Your task to perform on an android device: View the details such as price and description of the “Nike Wmns Air Max 270 shoes” for me on the eBay app.
Image 0: 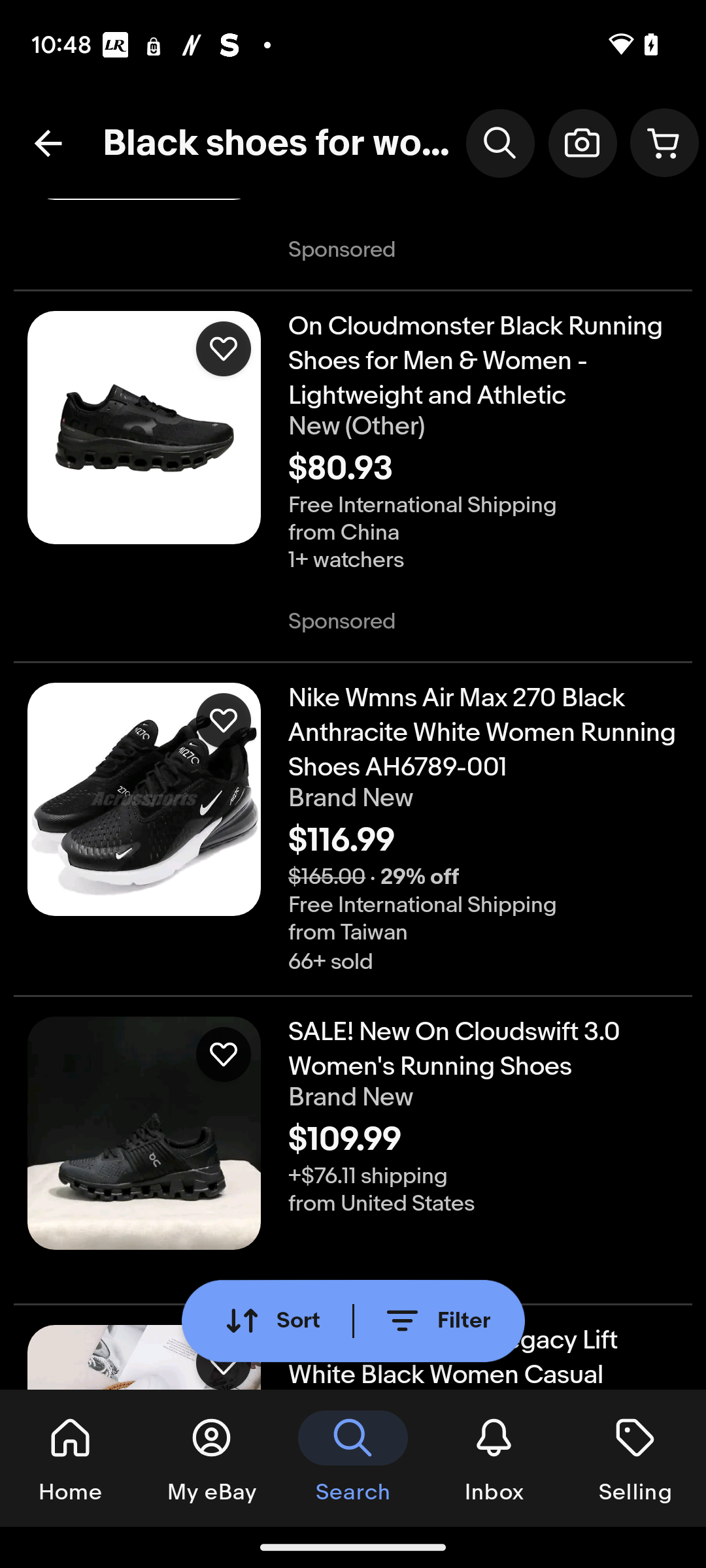
Click on the second image.
Step 0: click (143, 799)
Image 1: 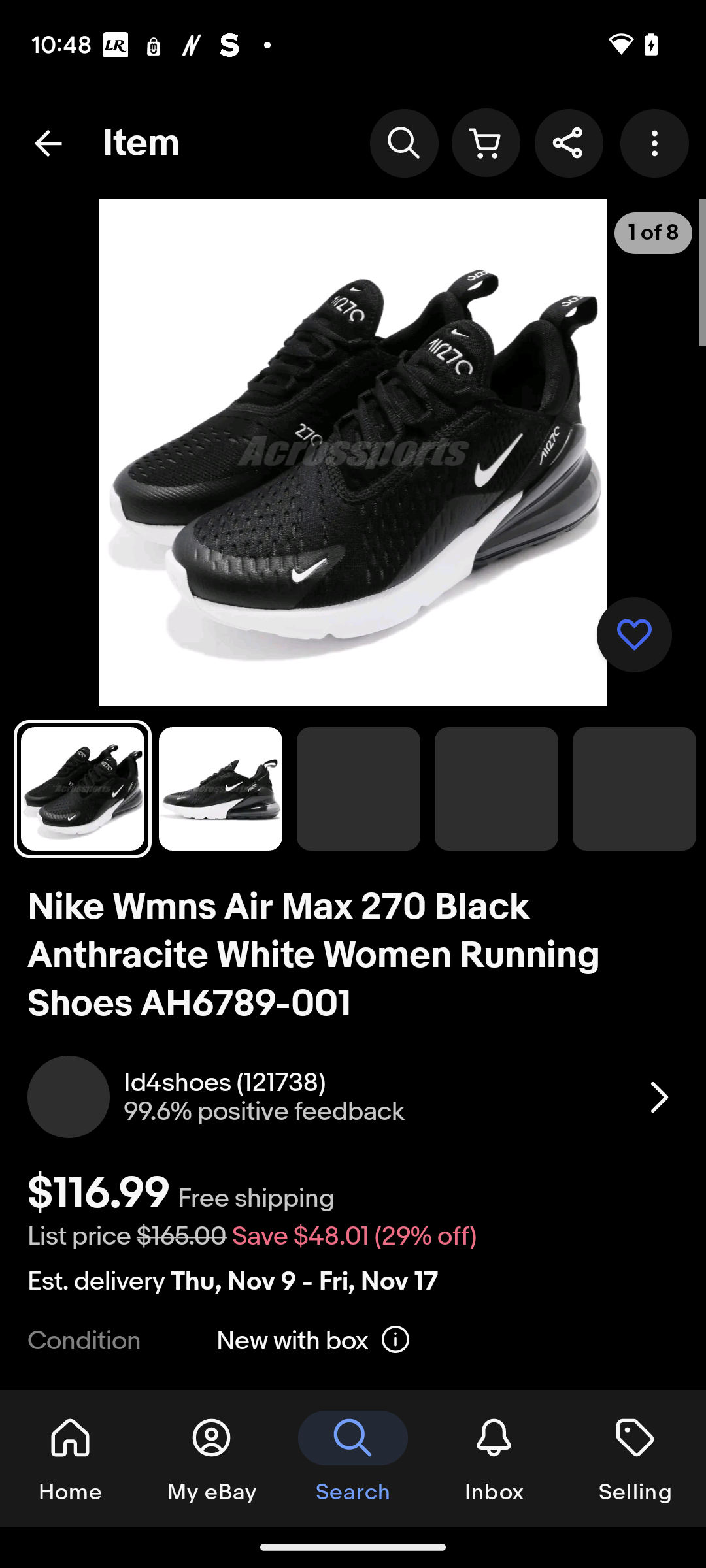
Scroll up
Step 1: scroll down
Image 2: 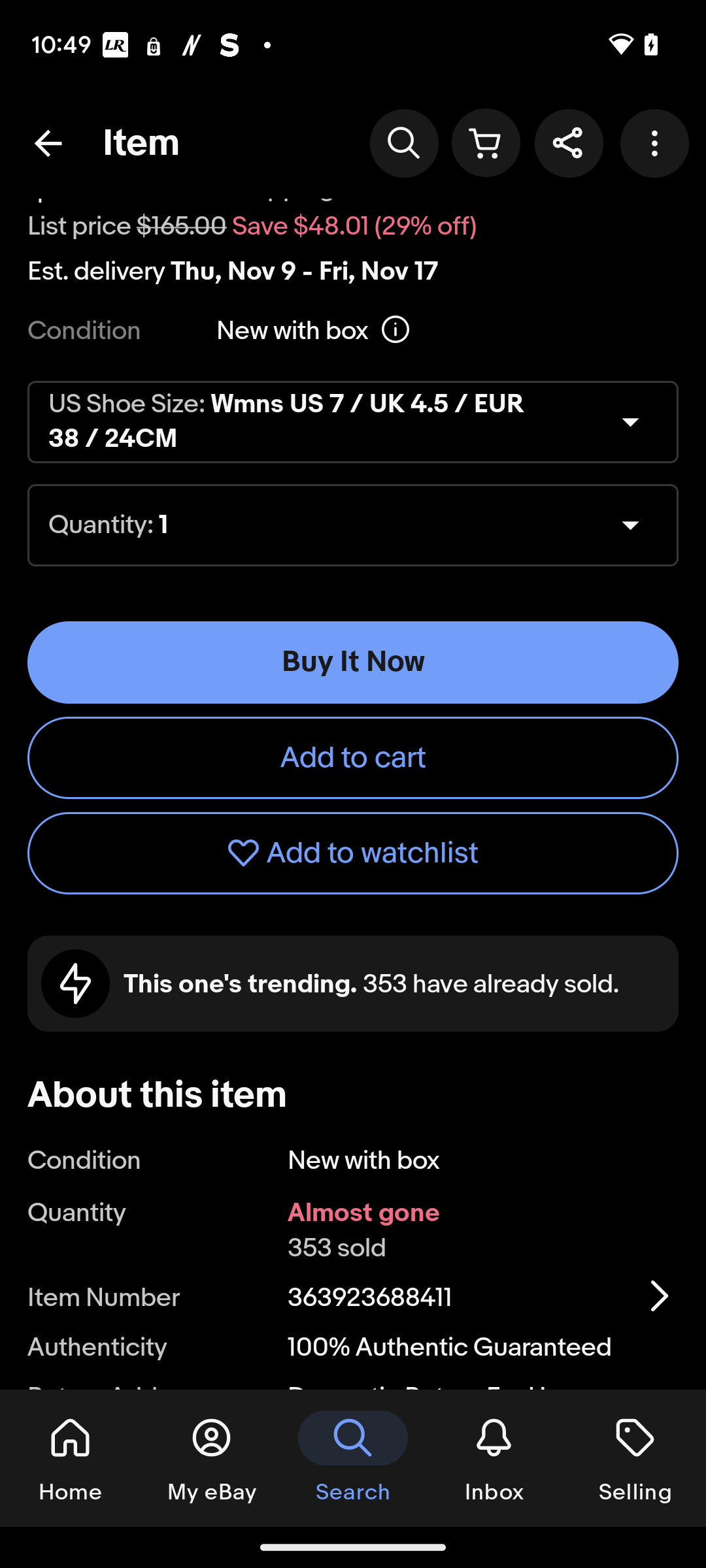
Scroll up
Step 2: scroll down
Image 3: 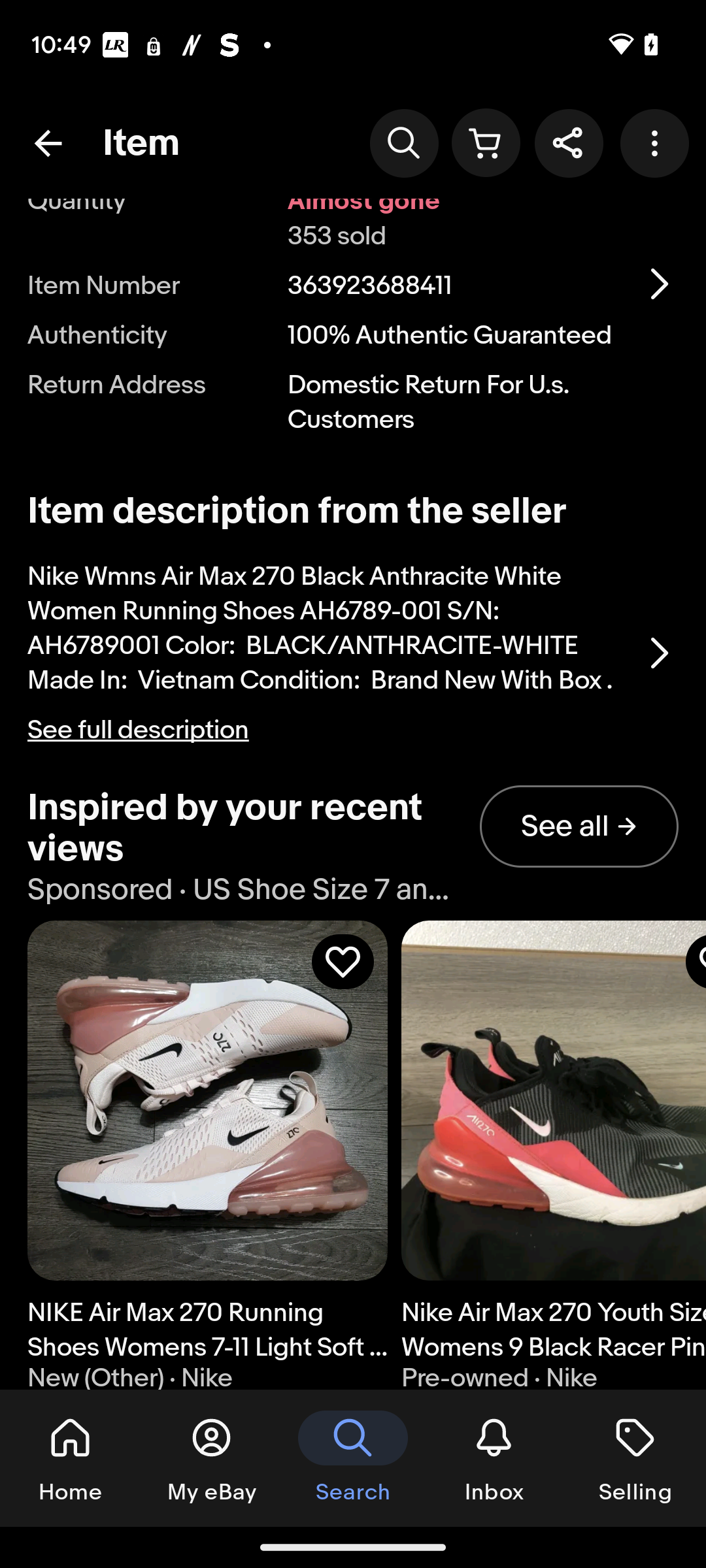
Click on the tab "See full description".
Step 3: click (332, 730)
Image 4: 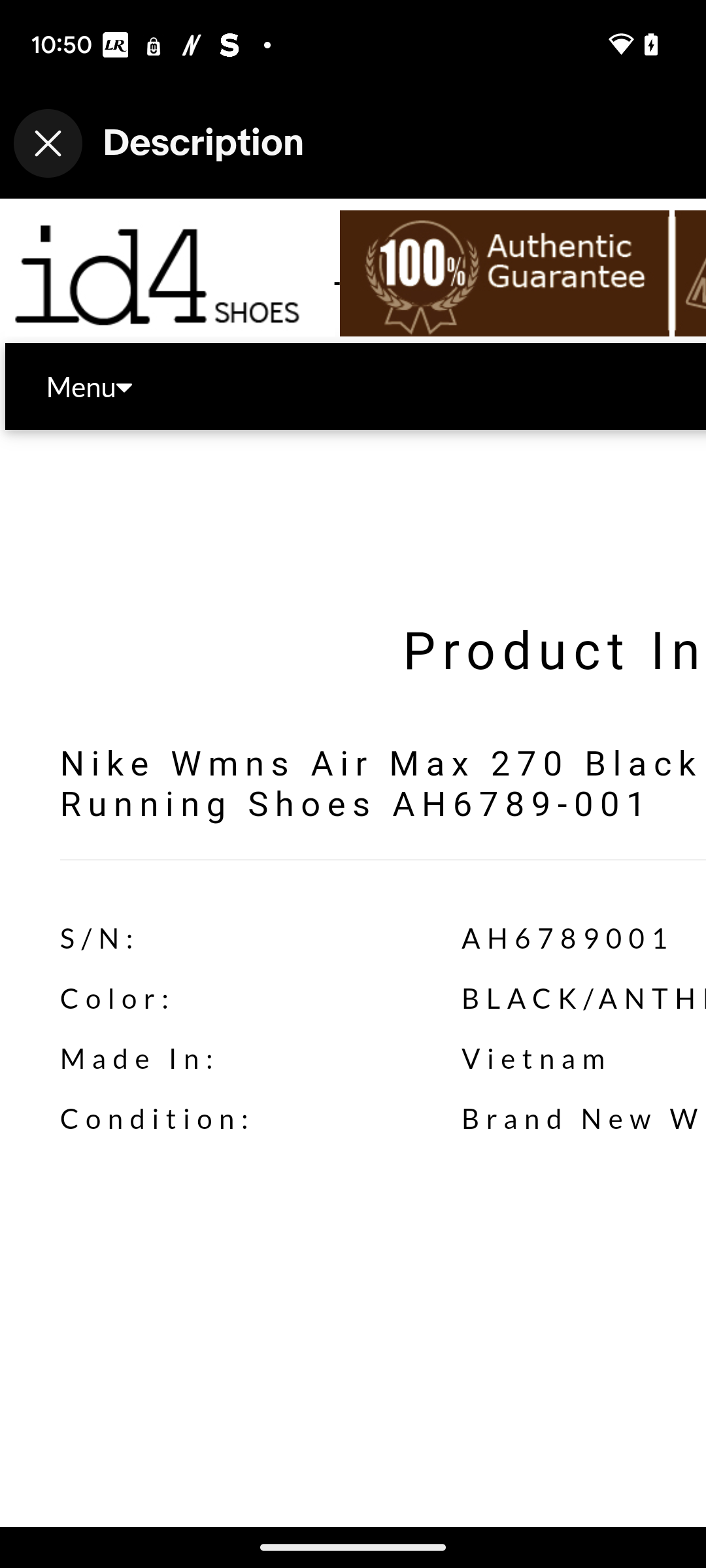
Scroll up
Step 4: scroll down
Image 5: 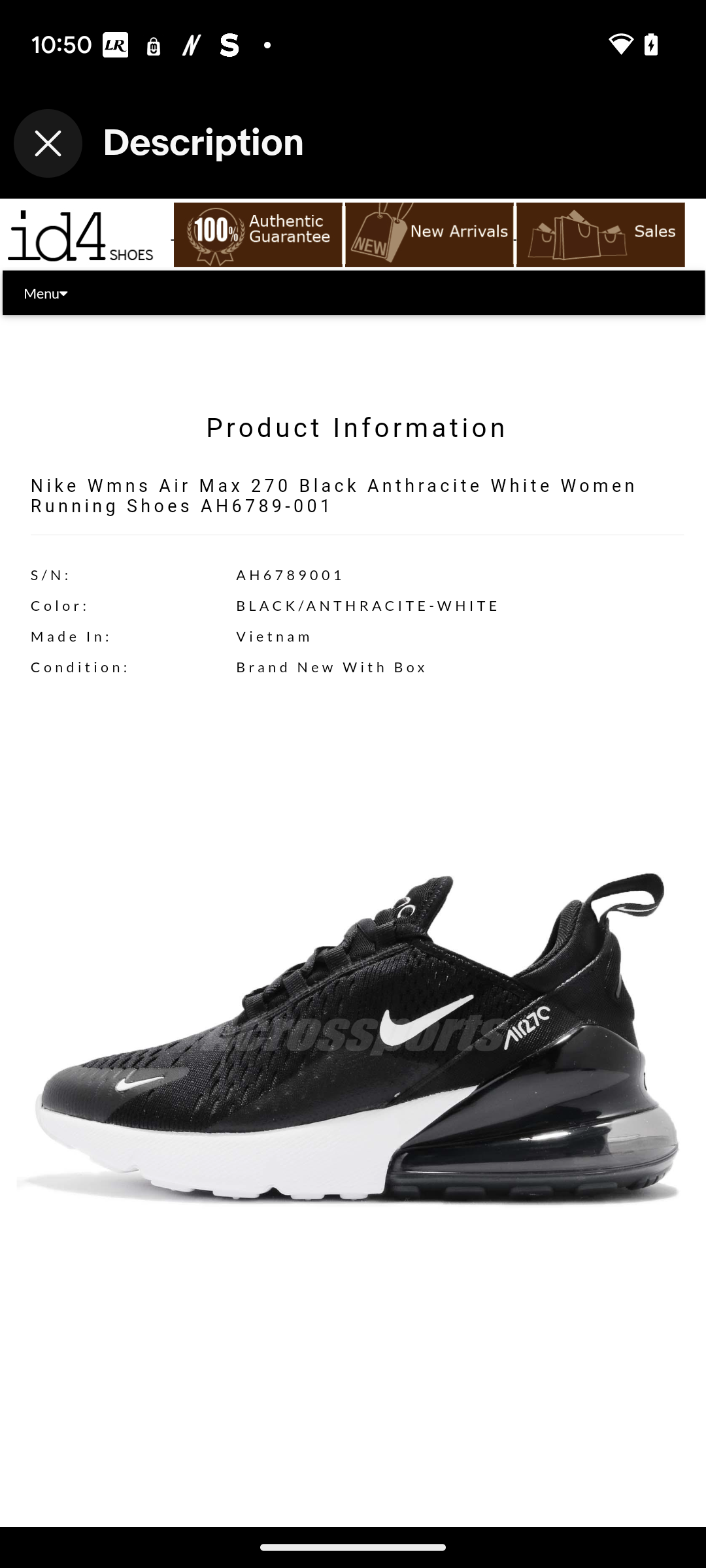
Scroll up
Step 5: scroll down
Image 7: 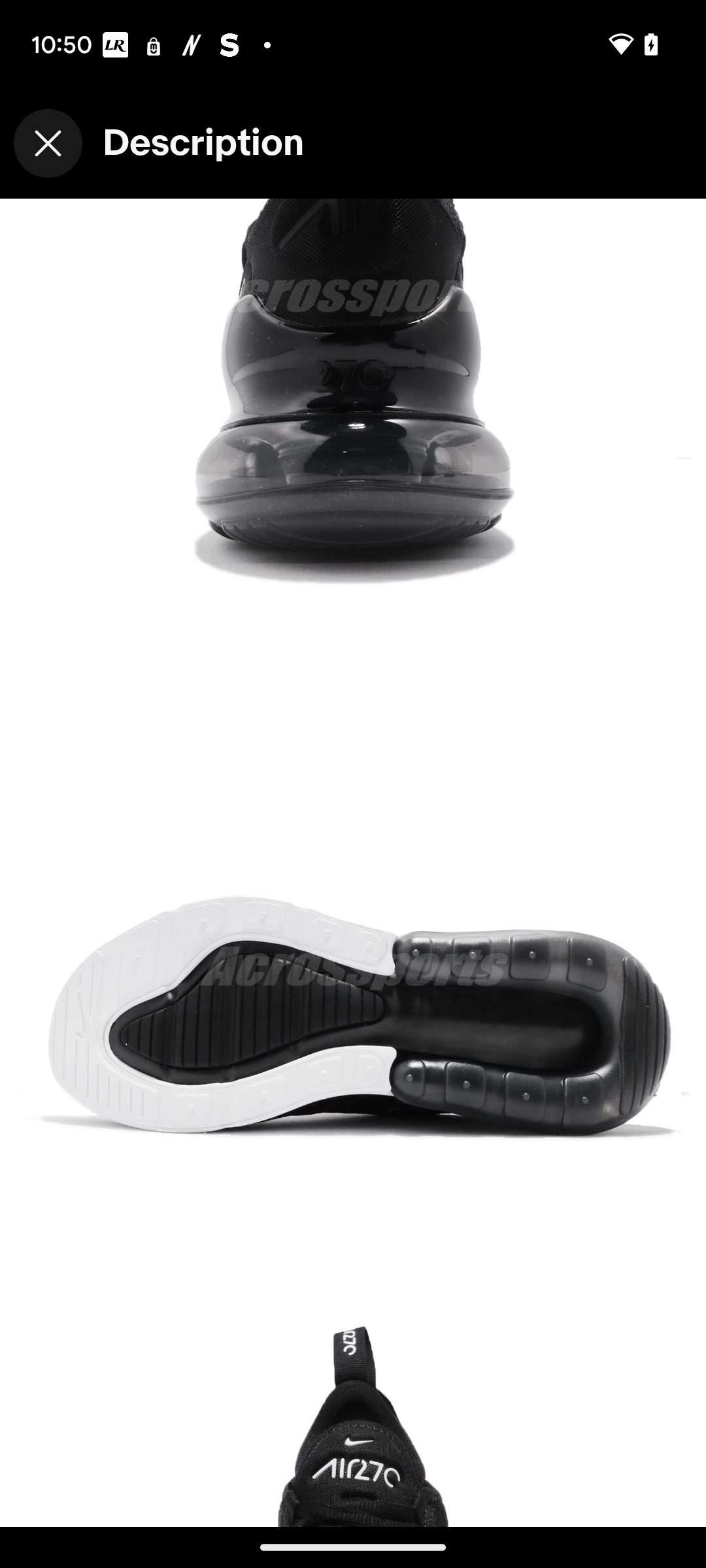
Scroll up
Step 7: scroll down
Image 8: 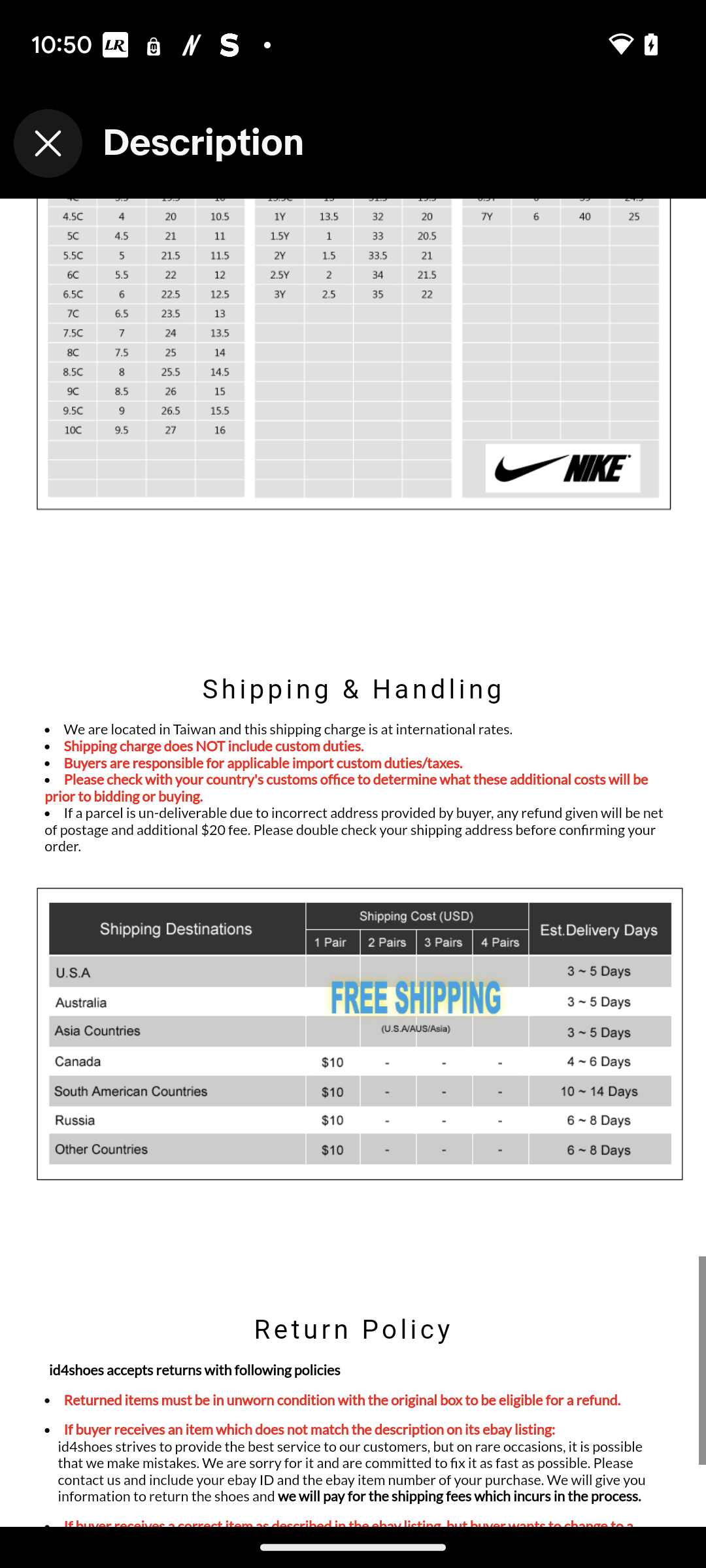
Scroll up
Step 8: scroll down